Your task to perform on an android device: I would like to share Cycling competition event with my wife clarawagner@gmail.com via gmail because I want her that she will remind me for this event on the same day of the event
Image 0: 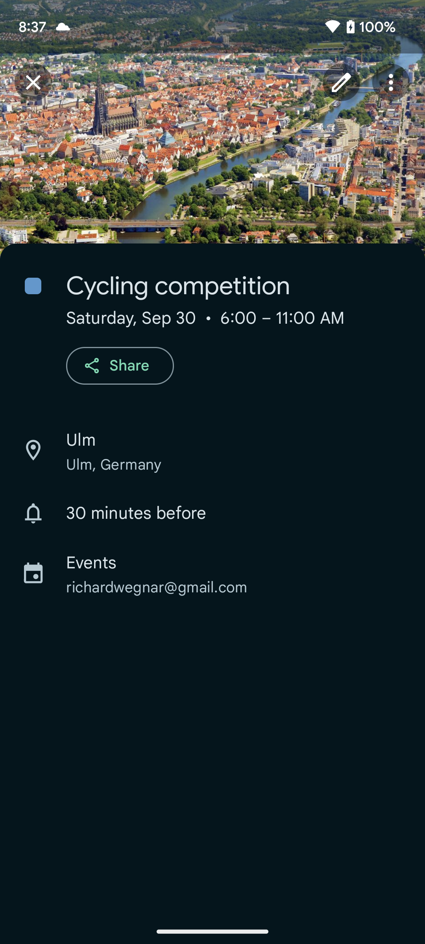
Click on the share option to share this event with my wife
Step 0: click (120, 366)
Image 1: 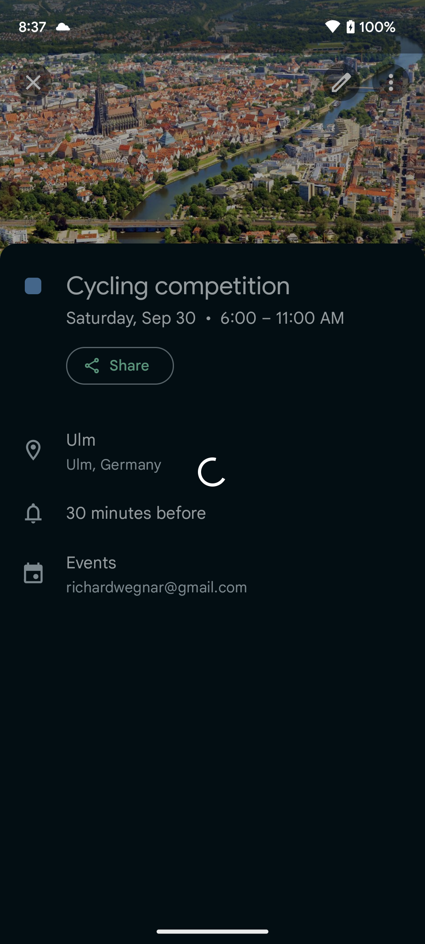
Click on the share option to share this event with my wife
Step 1: wait
Image 2: 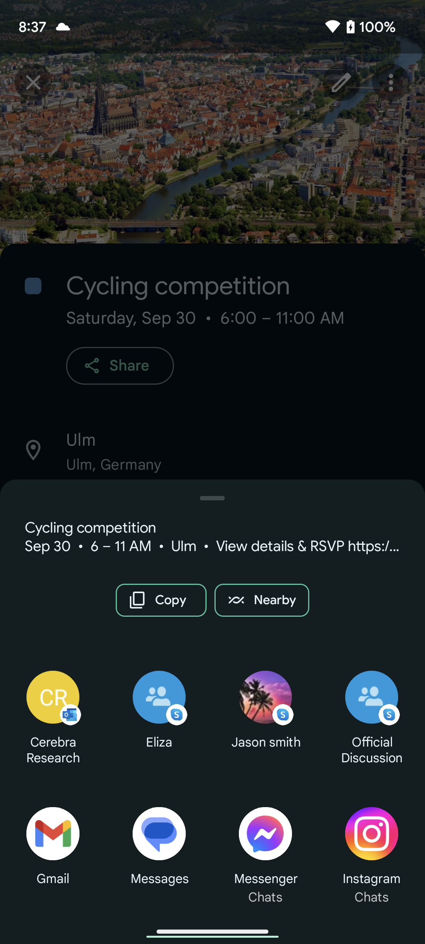
Click on the Gmail app icon to send this event via gmail
Step 2: click (52, 833)
Image 3: 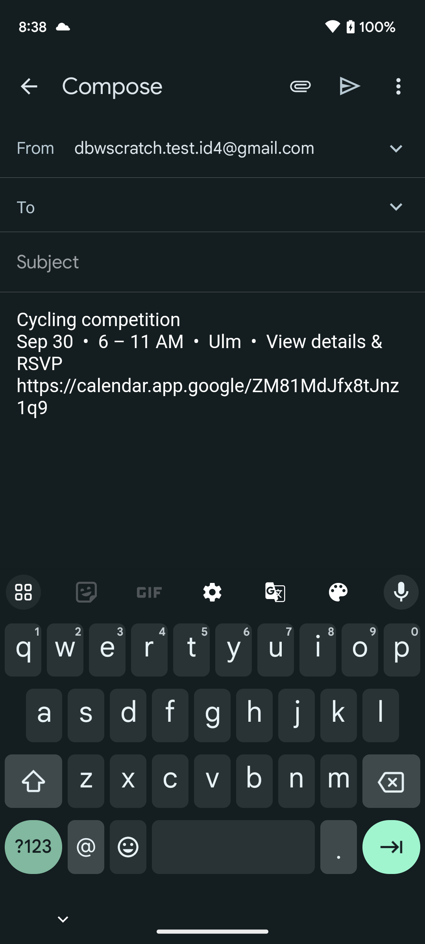
Type clarawagner@gmail.com in the recipient section to send this event with my wife
Step 3: type "clarawagner@gmail.com"
Image 4: 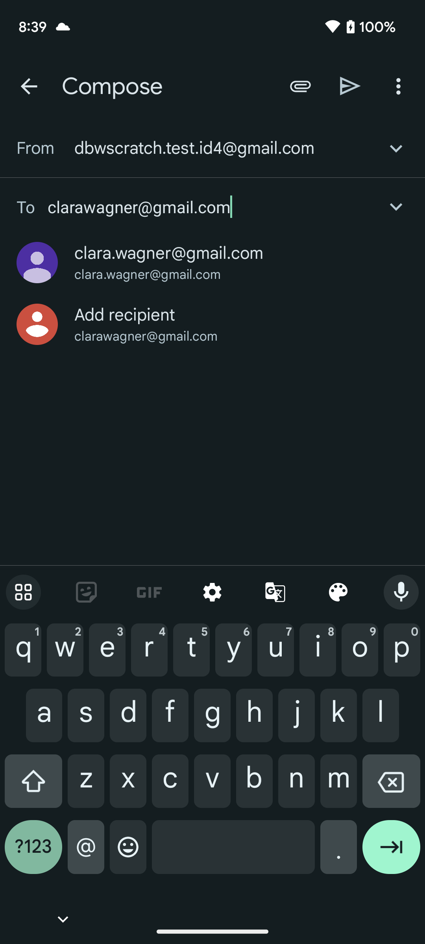
Click on the send button at the top right corner of the screen to send this event with my wife
Step 4: click (350, 86)